Your task to perform on an android device: I am planning to visit Dubai next week , search for a 5 star Hotel from 17 October to 21 October for 2 Adults in Dubai in the Booking.com 
Image 0: 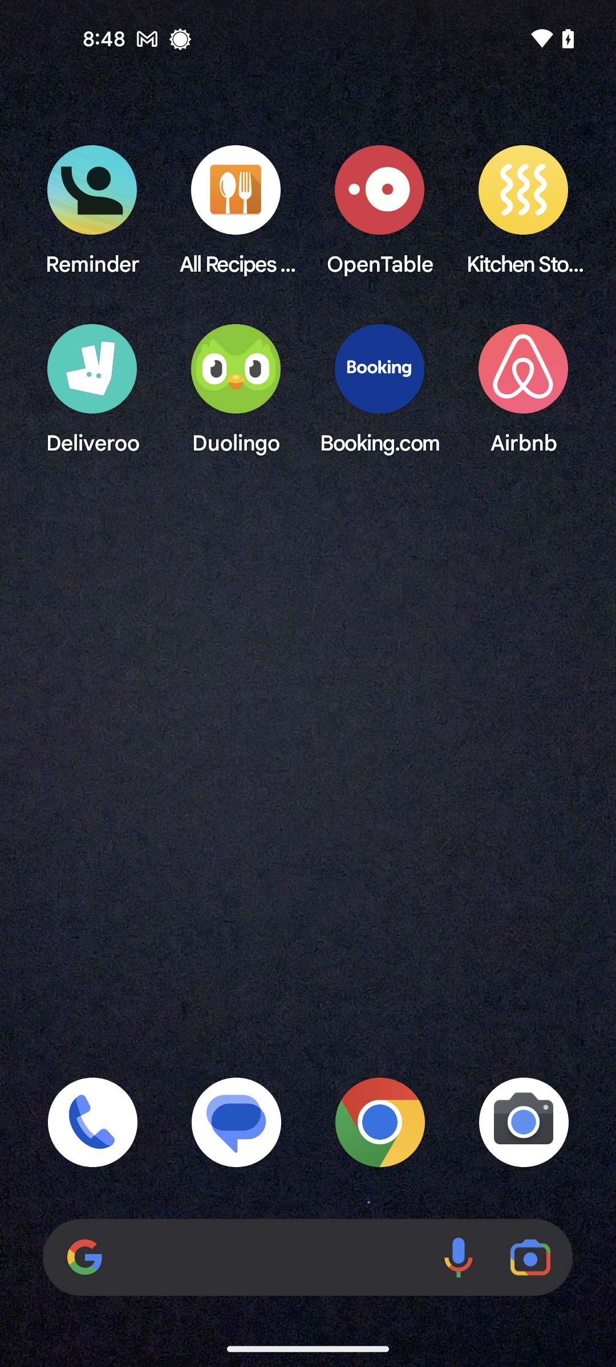
Open the Booking.com app
Step 0: open app "Booking.com"
Image 1: 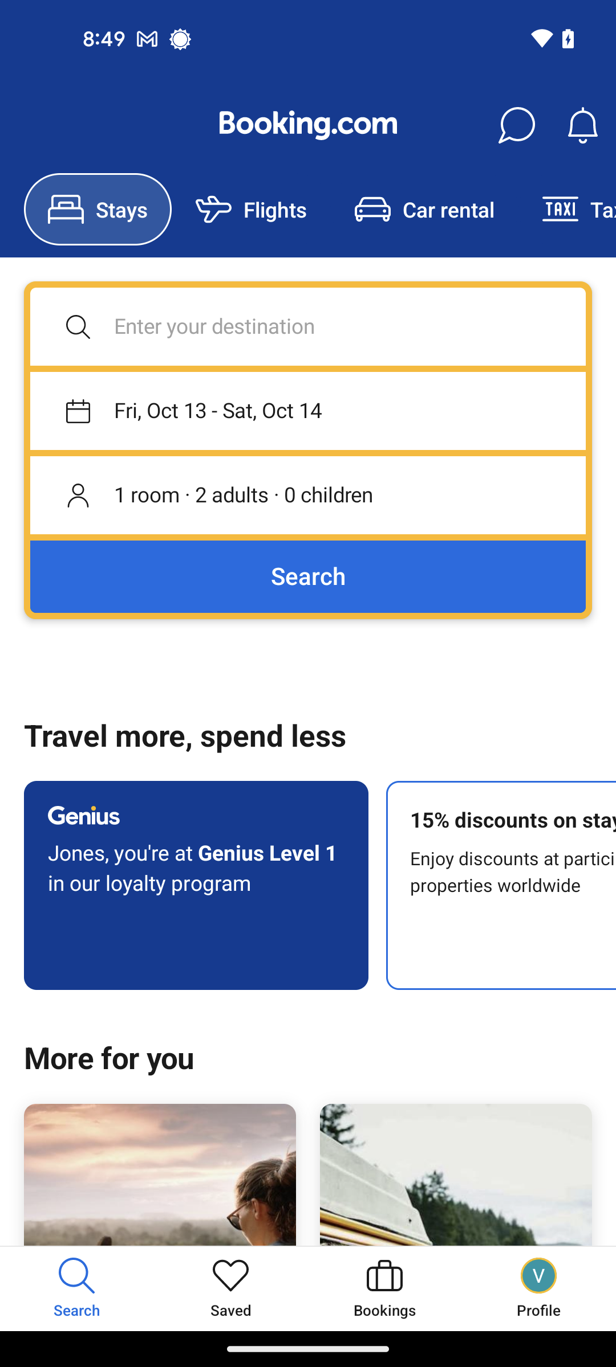
Click on the Destination search bar 
Step 1: click (308, 326)
Image 2: 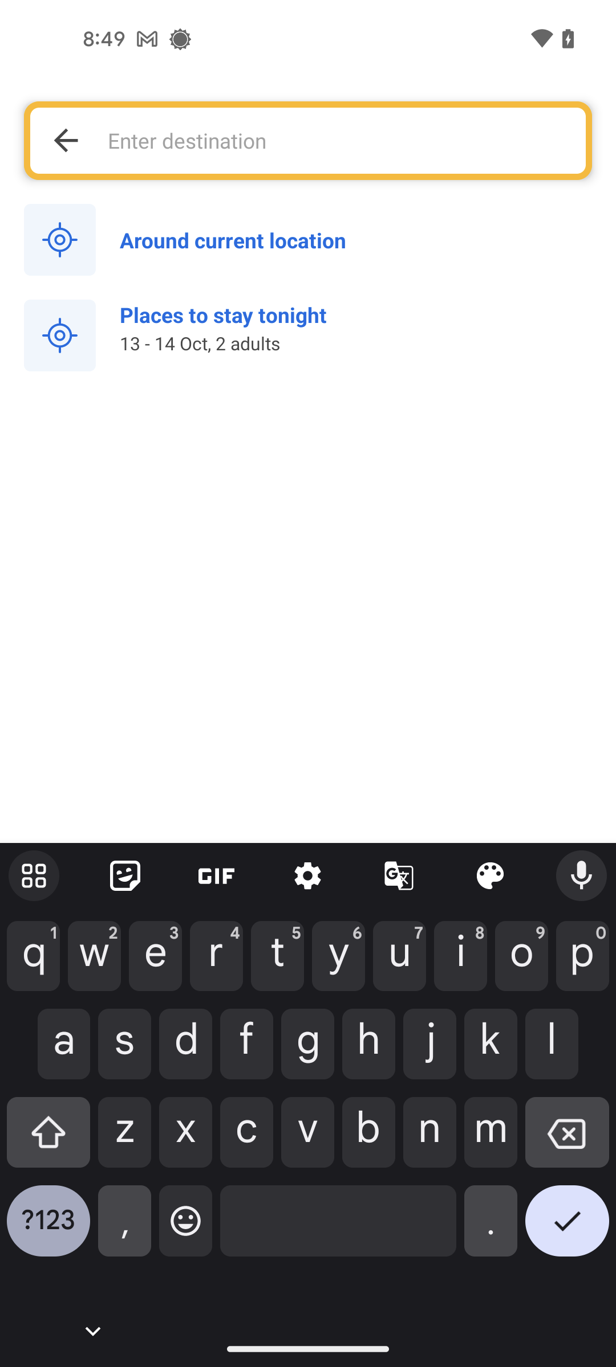
Type Dubai in the search bar
Step 2: type "Dubai"
Image 3: 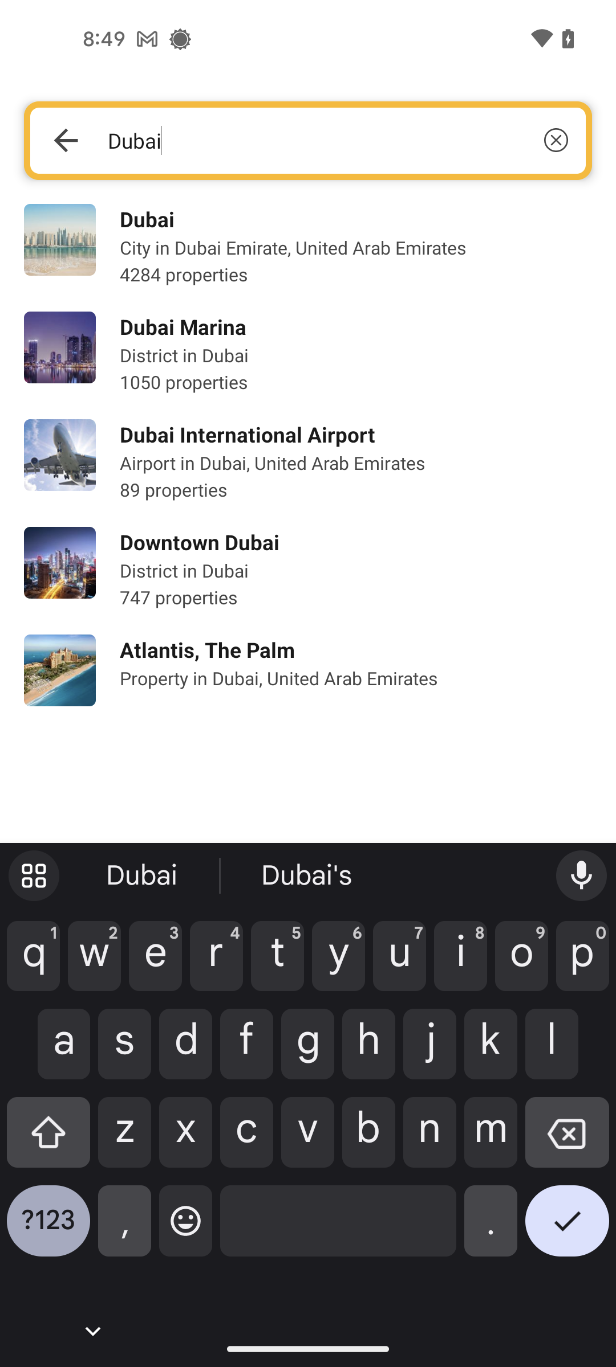
Select the first suggestion result
Step 3: click (356, 247)
Image 4: 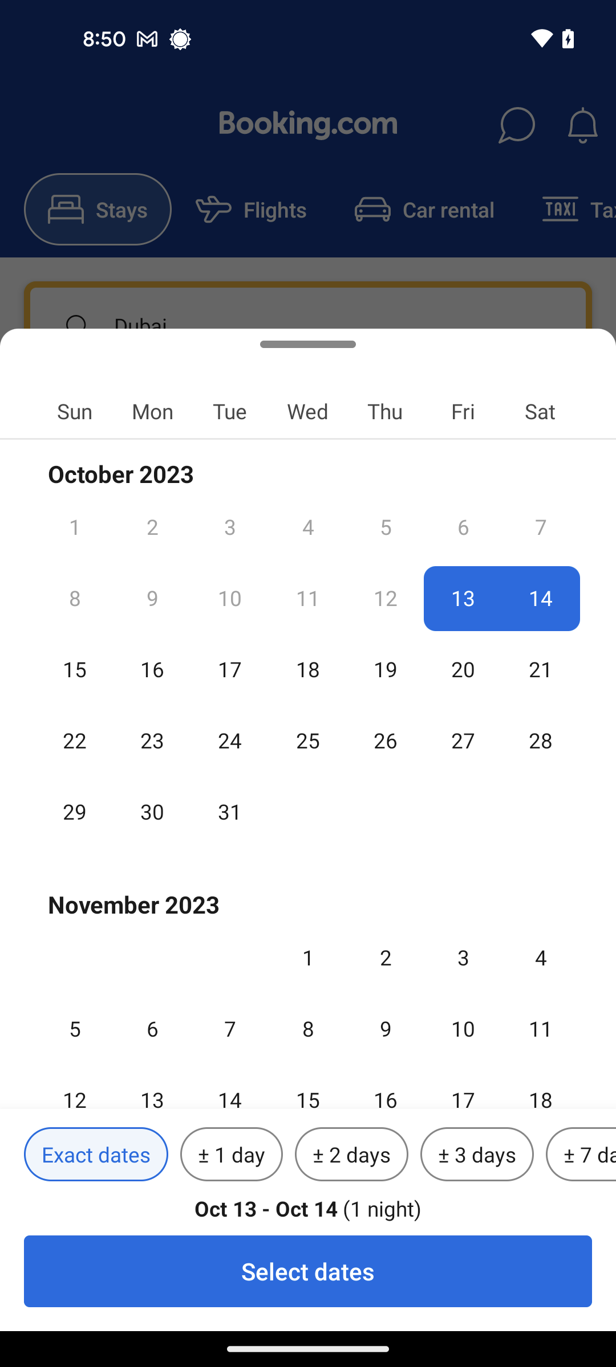
Set the starting date as 17 October
Step 4: click (230, 657)
Image 5: 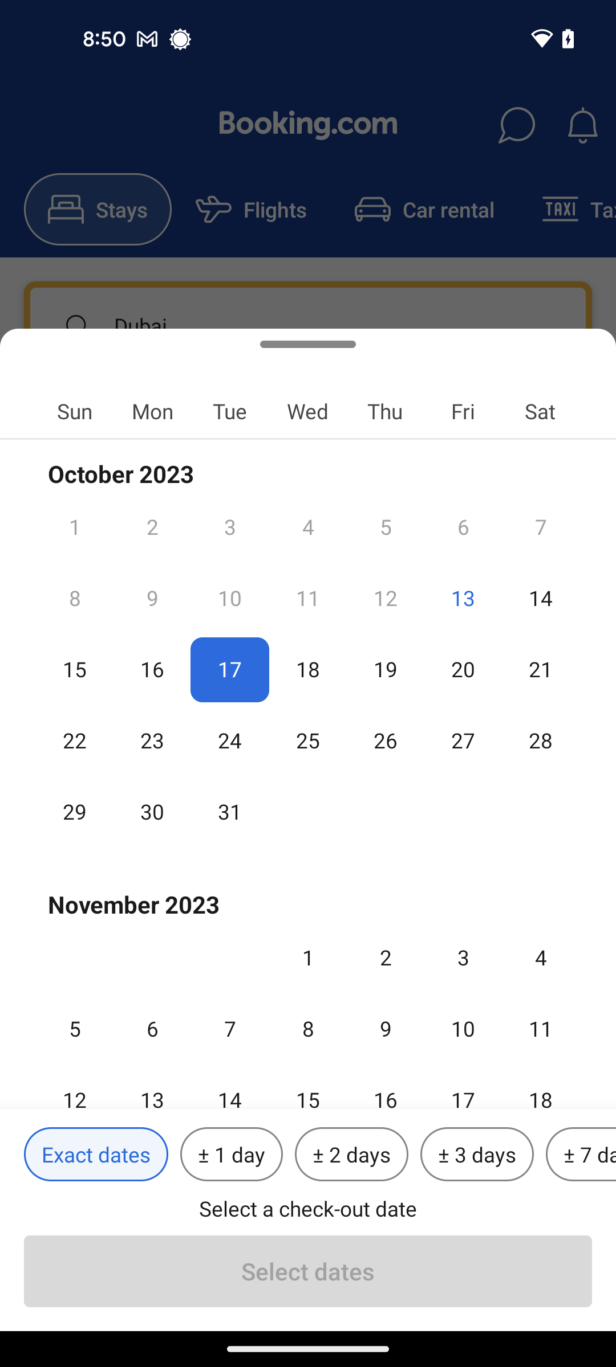
Set the end date as 21 October
Step 5: click (540, 657)
Image 6: 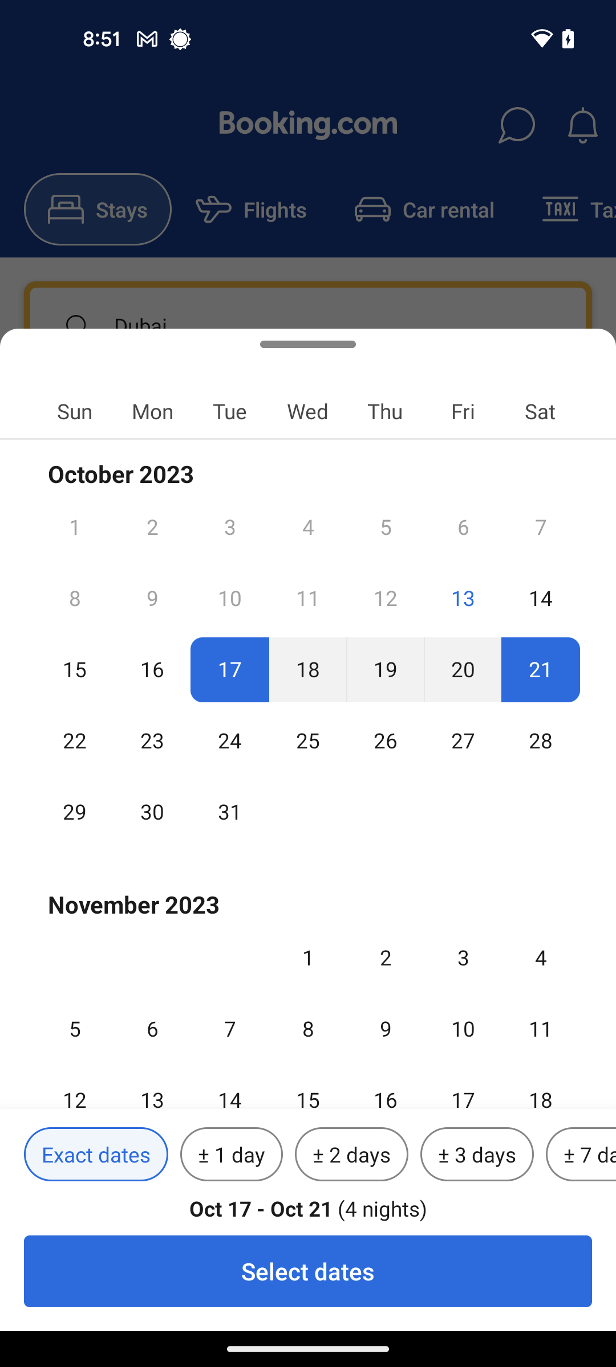
Click on the select dates at the bottom of the screen
Step 6: click (308, 1271)
Image 7: 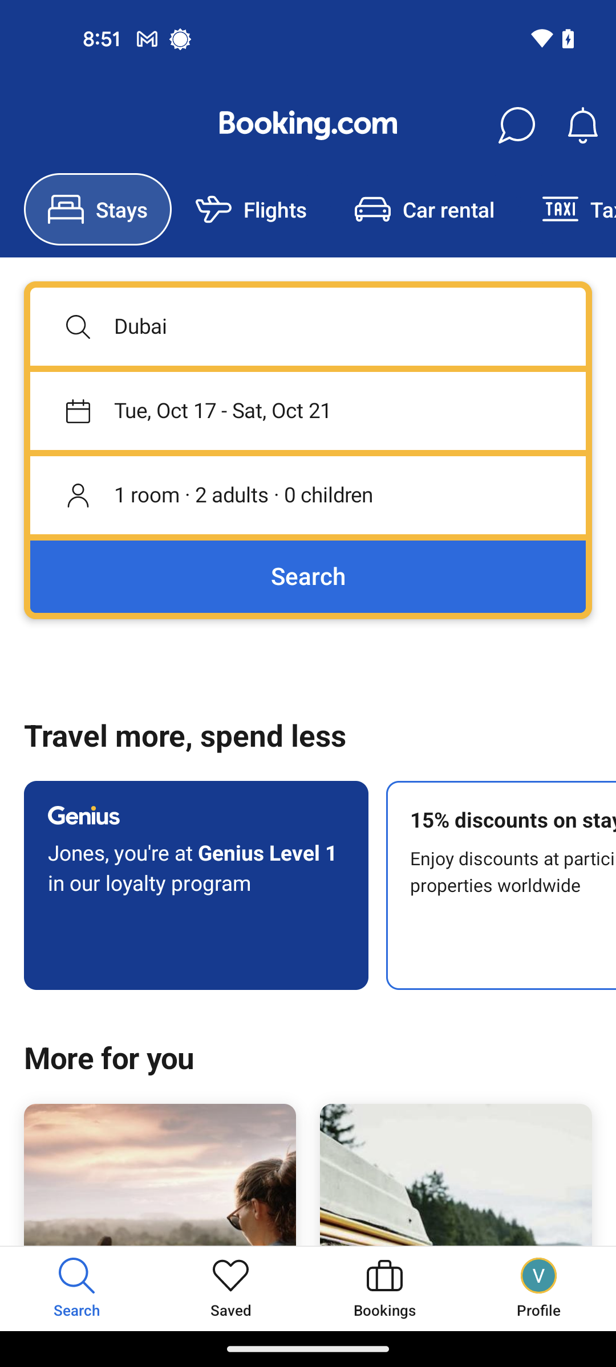
Click on the search button 
Step 7: click (308, 450)
Image 8: 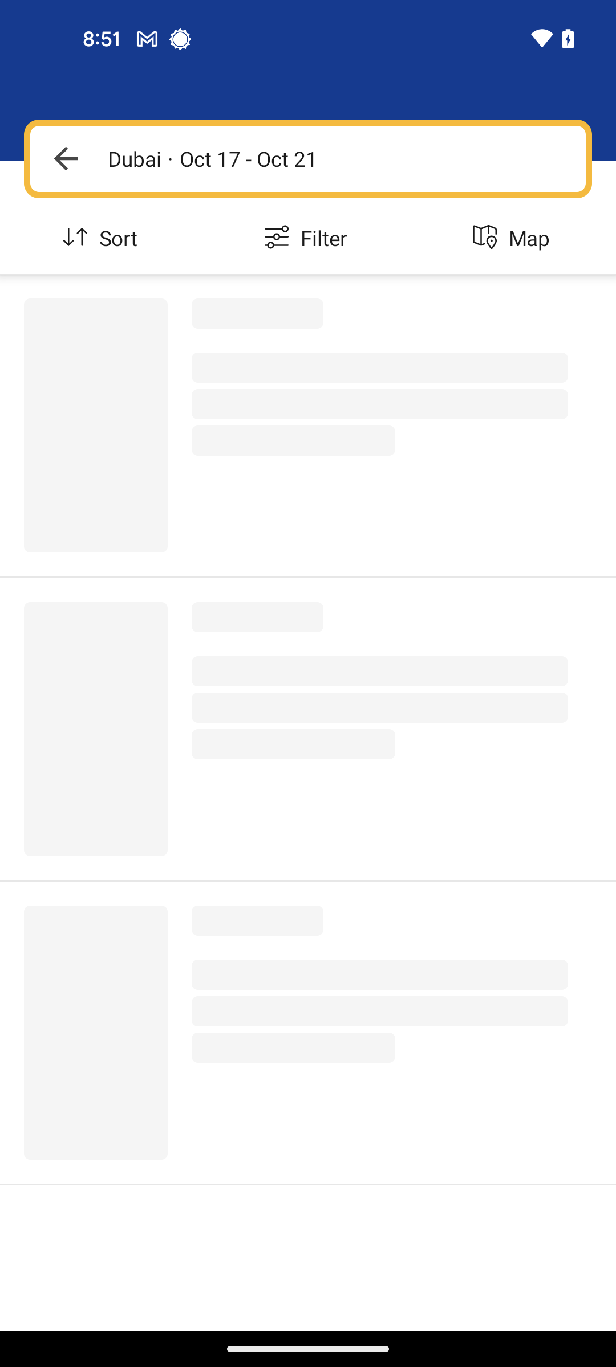
Click on the search button 
Step 8: wait